Your task to perform on an android device: I need to check the weather forecast outside on The Weather Channel app because I'm thinking of going outside for a walk.
Image 0: 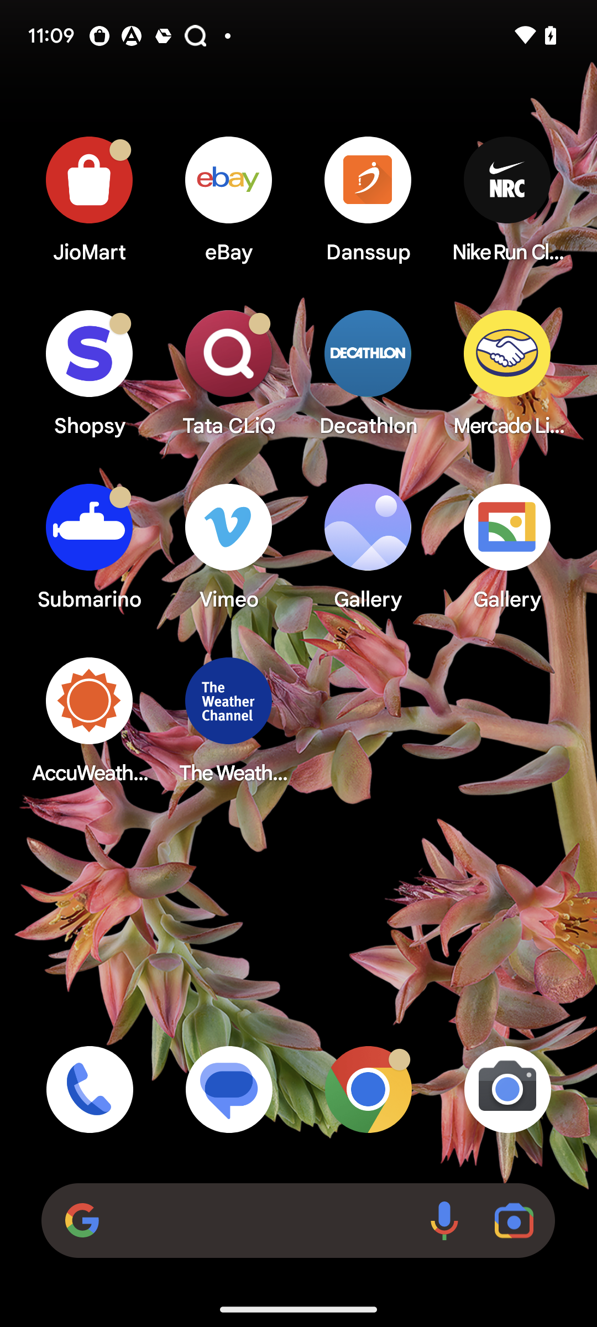
Open The Weather Channel app
Step 0: open app "The Weather Channel"
Image 1: 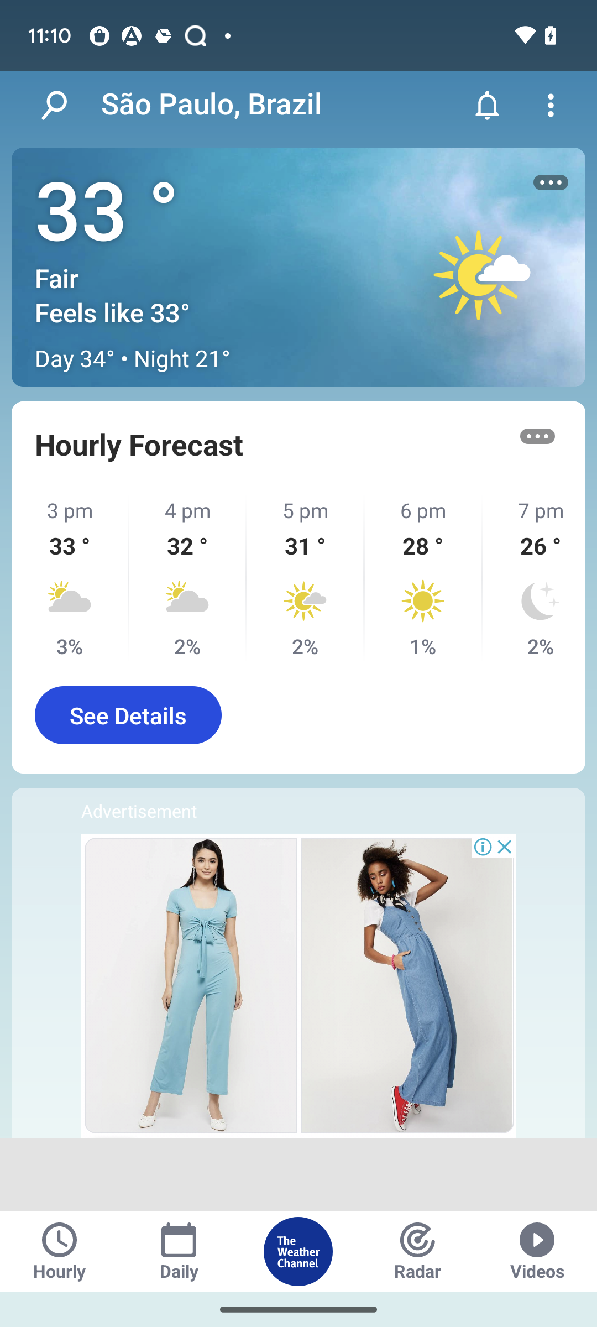
Swipe up to see Today's Details
Step 1: scroll down